Your task to perform on an android device: Set an alarm for lunch at 1:30 pm for weekdays
Image 0: 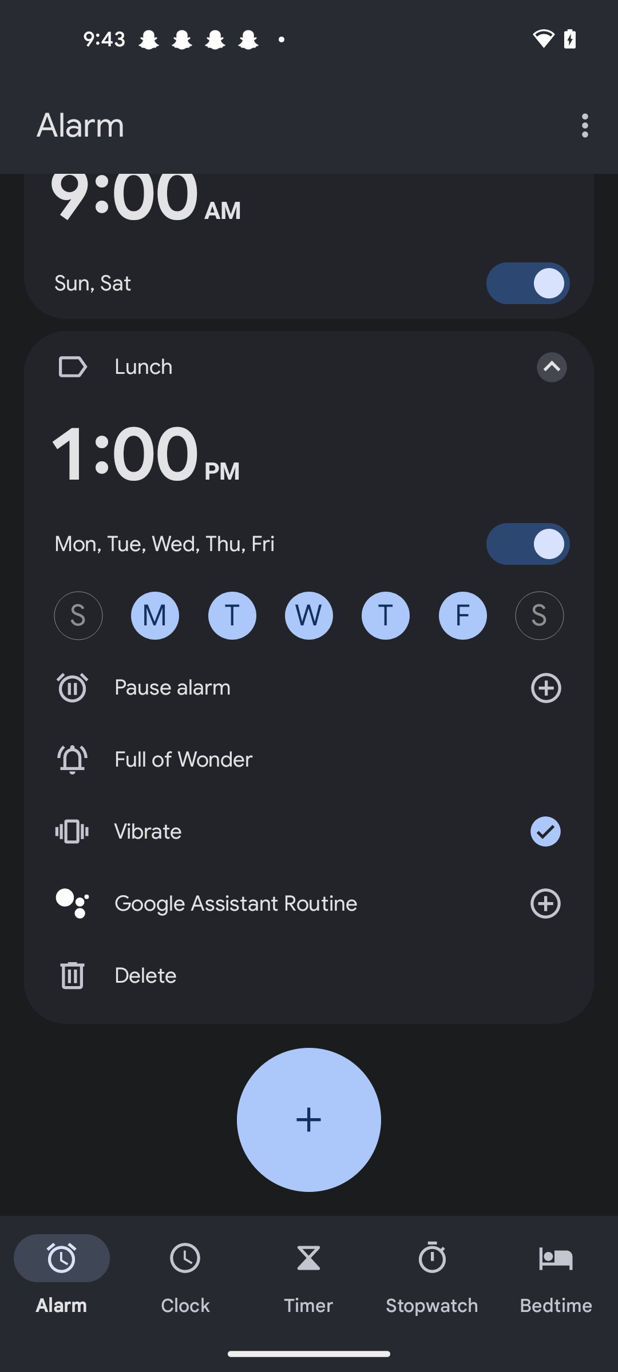
Click on the Add button of the screen 
Step 0: click (309, 1119)
Image 1: 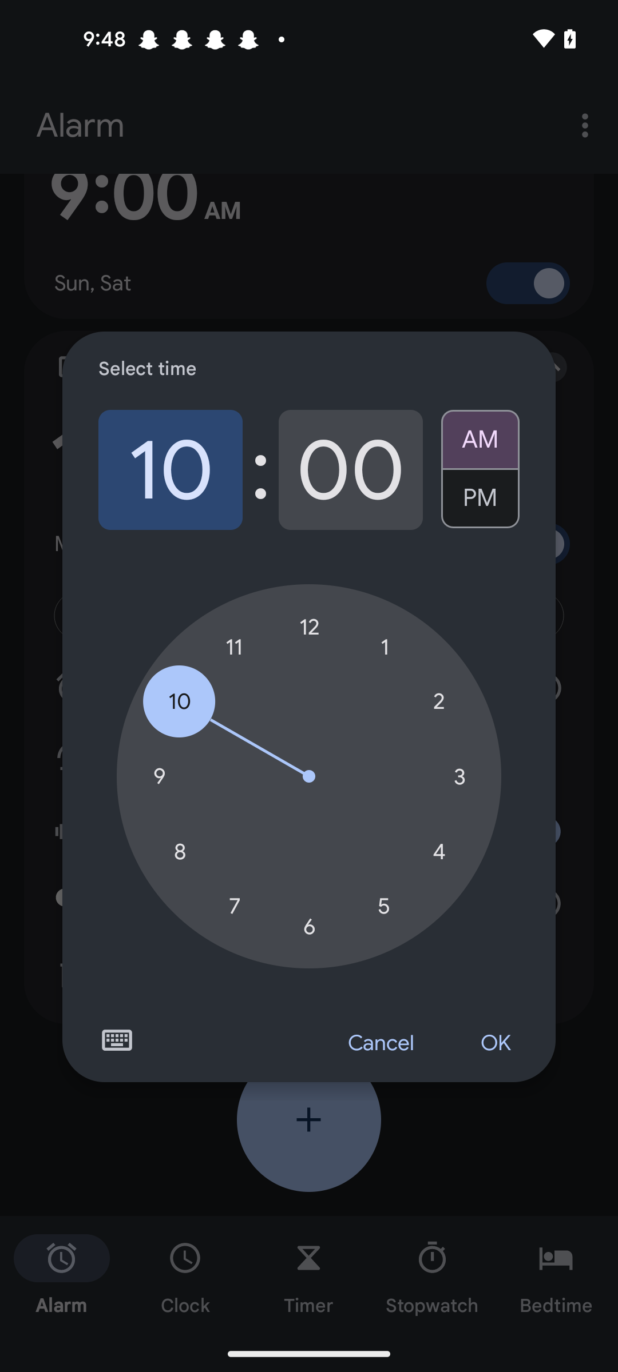
Set hours to 1
Step 1: click (385, 647)
Image 2: 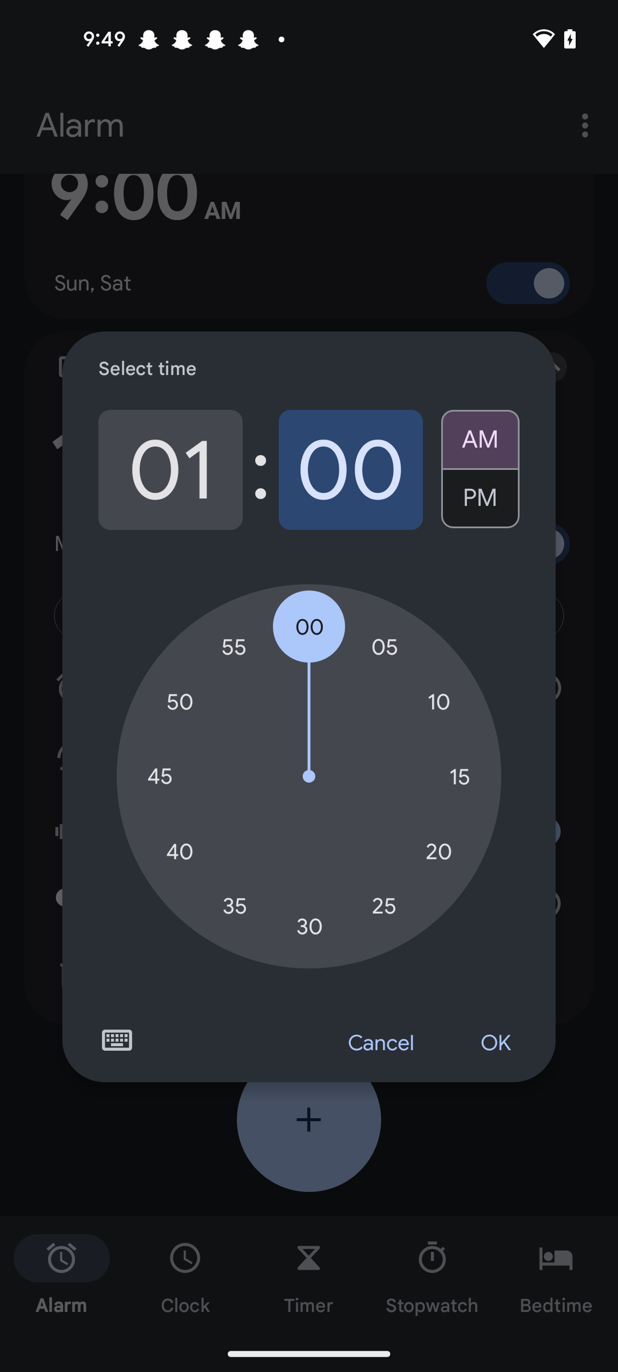
Set minutes to 30 
Step 2: click (309, 926)
Image 3: 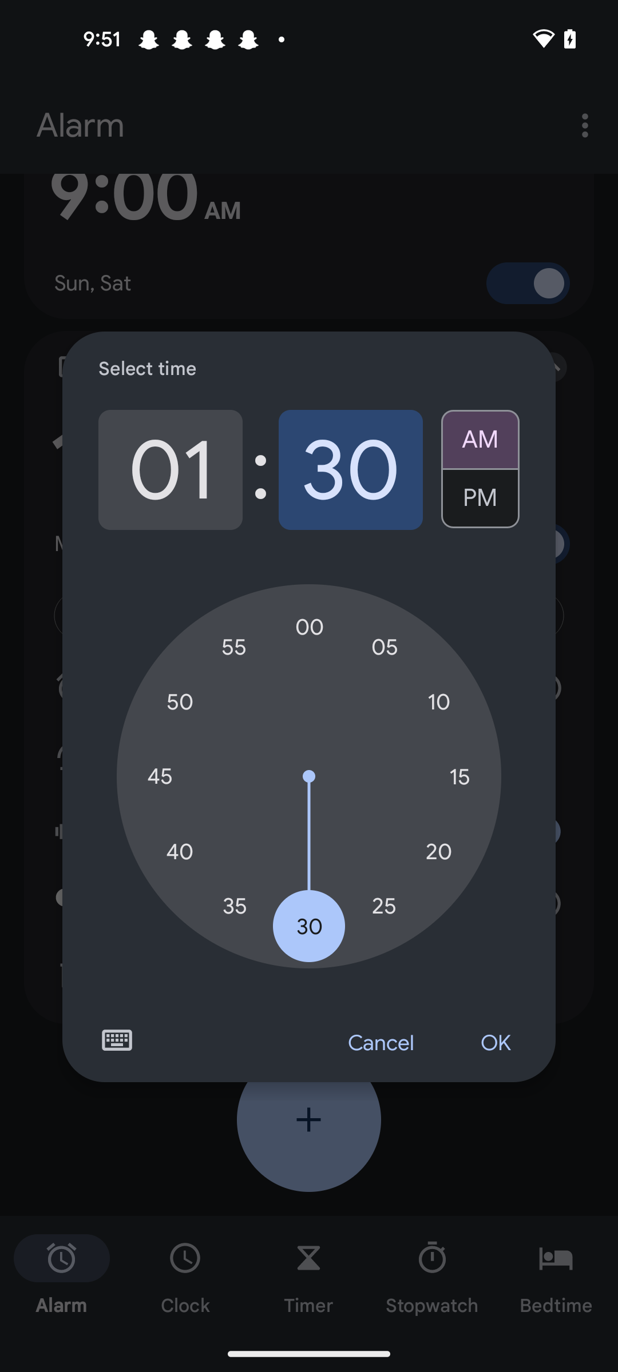
Select the pm option 
Step 3: click (480, 504)
Image 4: 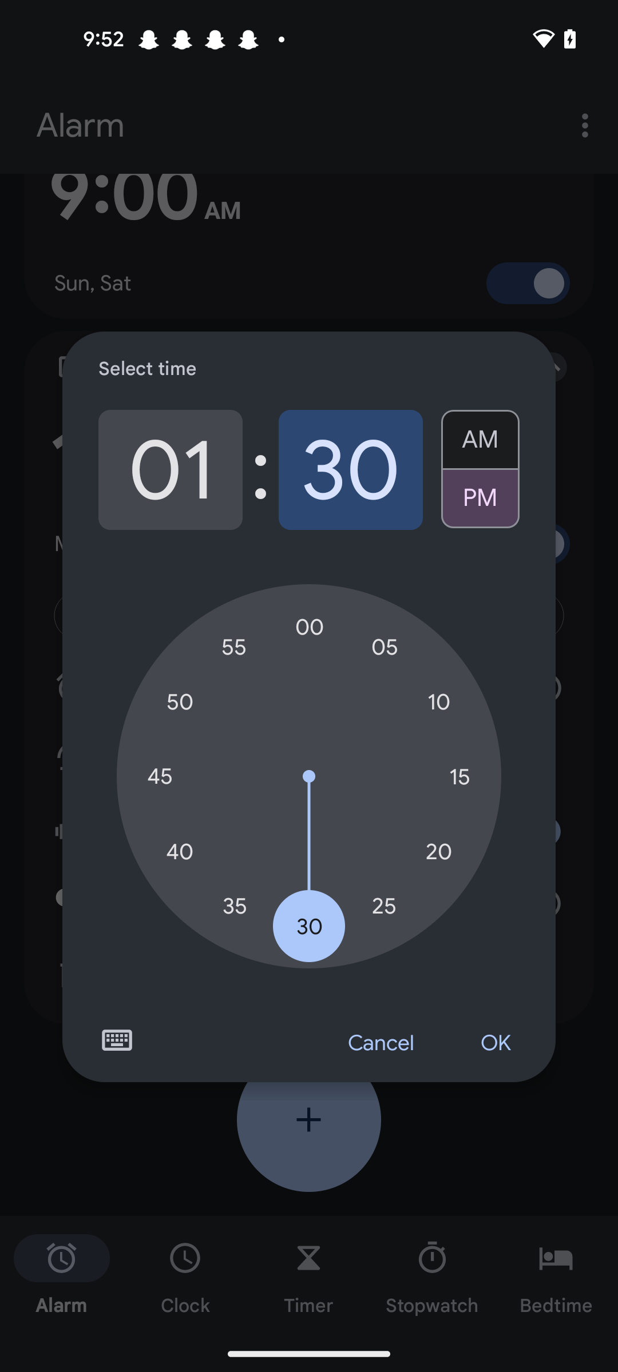
Click on the ok button of the screen 
Step 4: click (495, 1043)
Image 5: 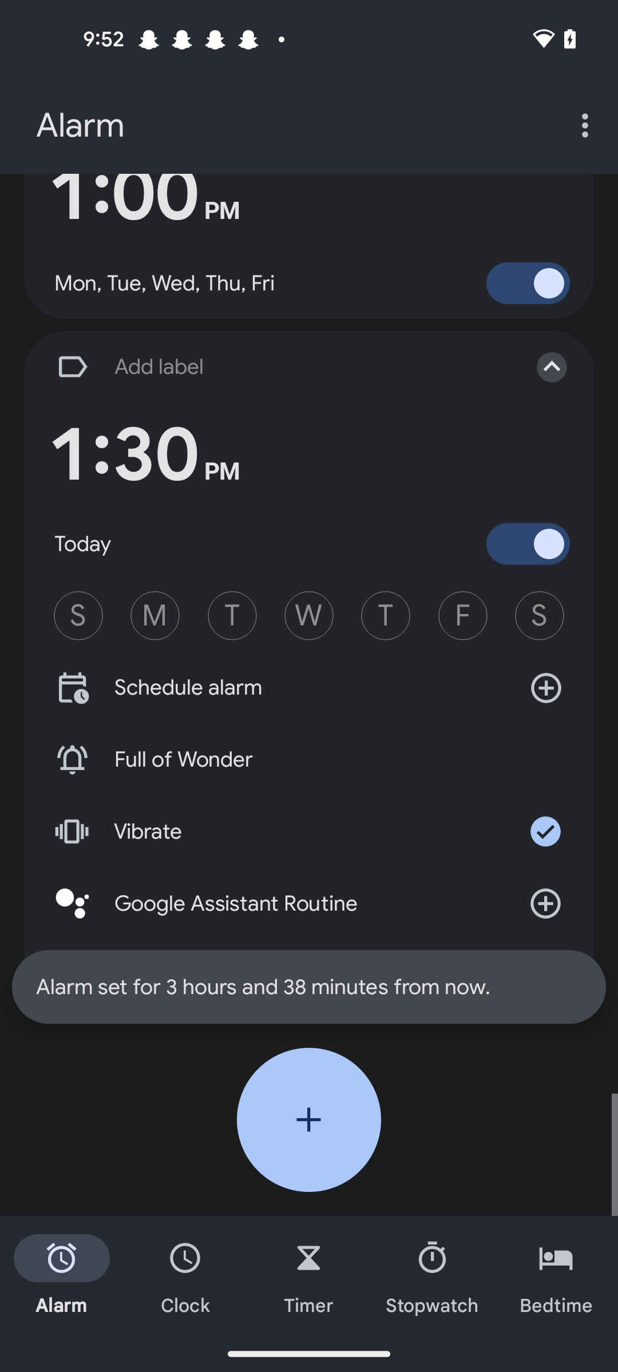
Select the weekdays Monday to Friday 
Step 5: click (155, 616)
Image 6: 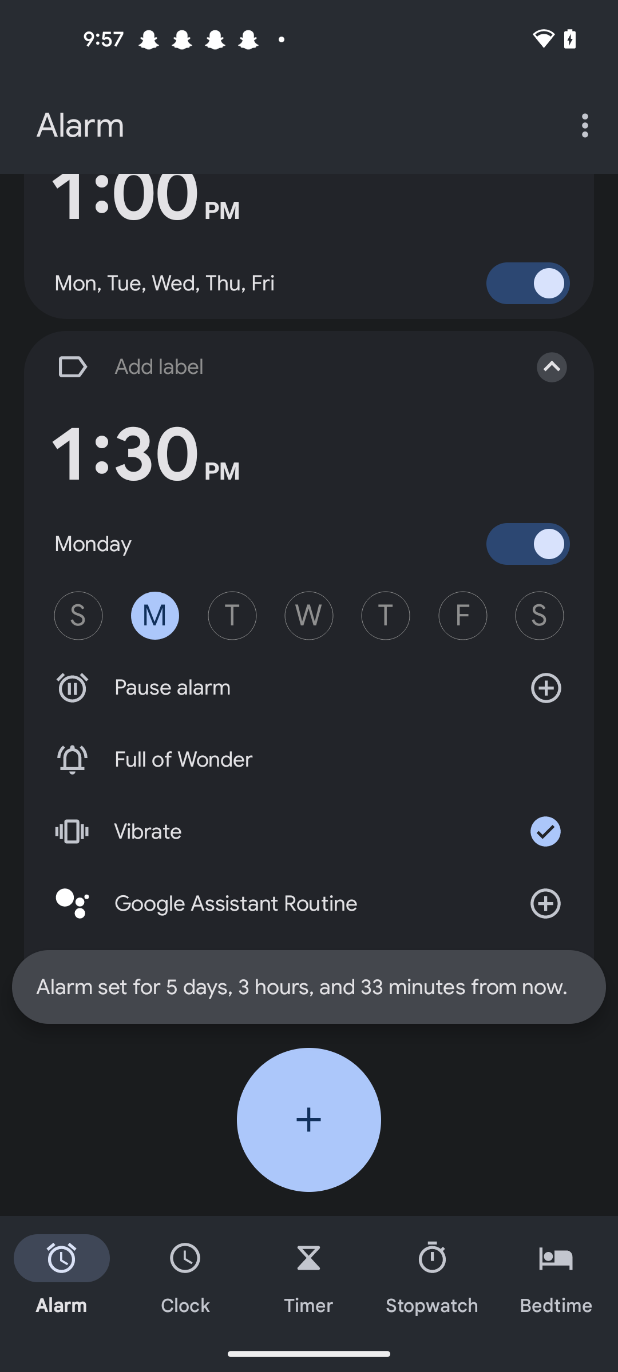
Select the weekdays Monday to Friday 
Step 6: click (232, 616)
Image 7: 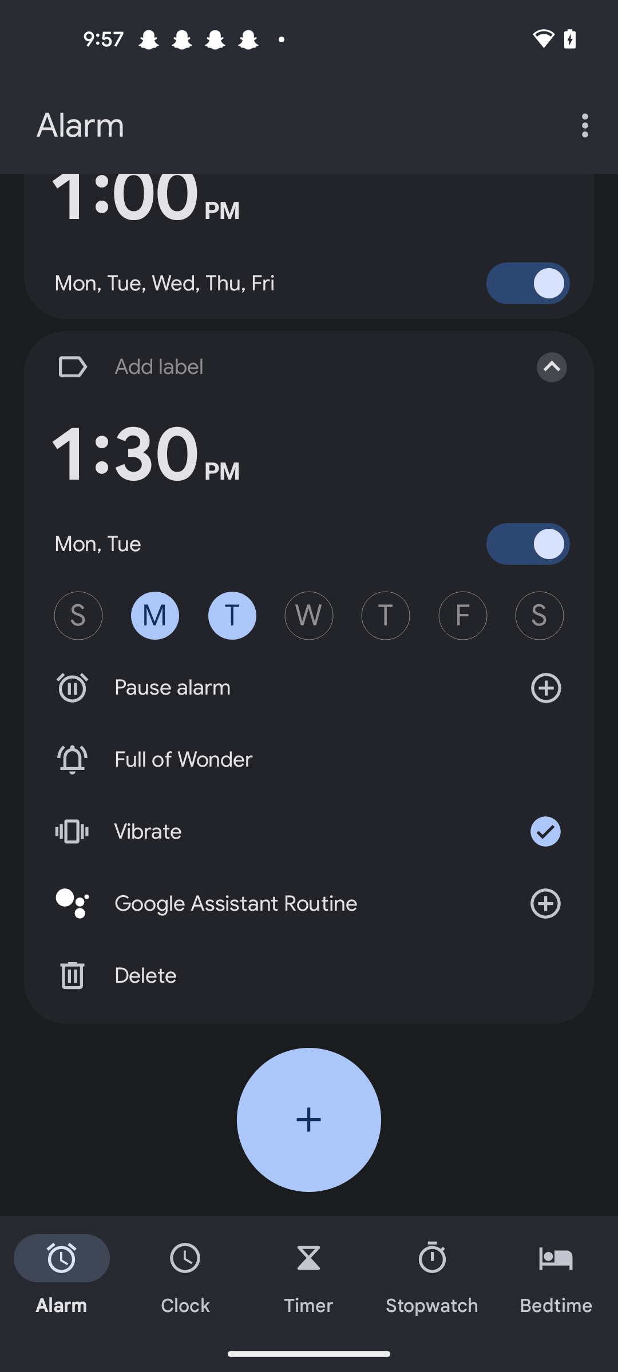
Select the weekdays Monday to Friday 
Step 7: click (309, 616)
Image 8: 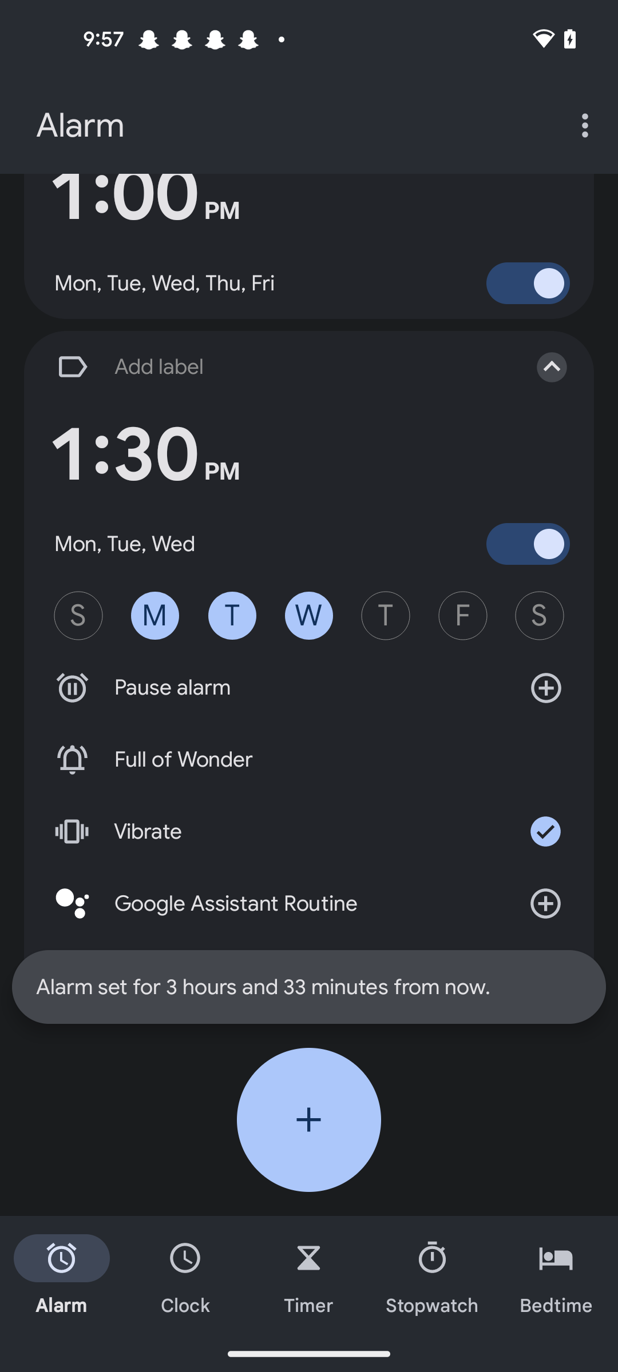
Select the weekdays Monday to Friday 
Step 8: click (385, 616)
Image 9: 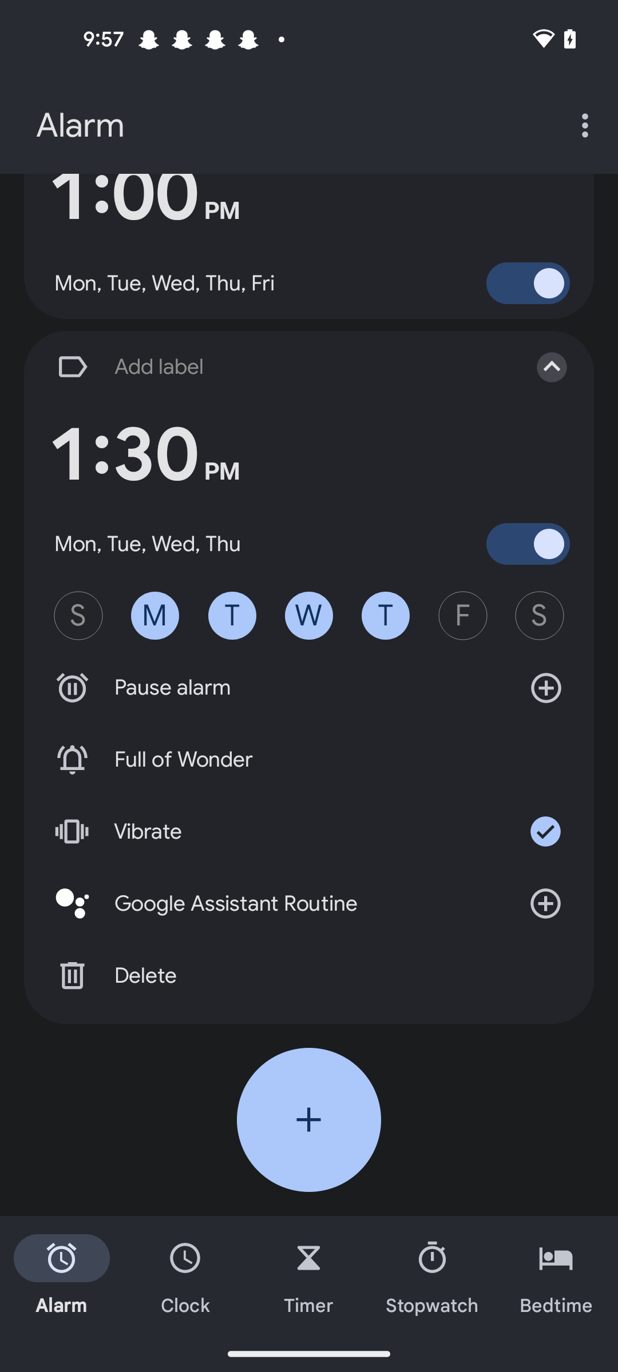
Select the weekdays Monday to Friday 
Step 9: click (462, 616)
Image 10: 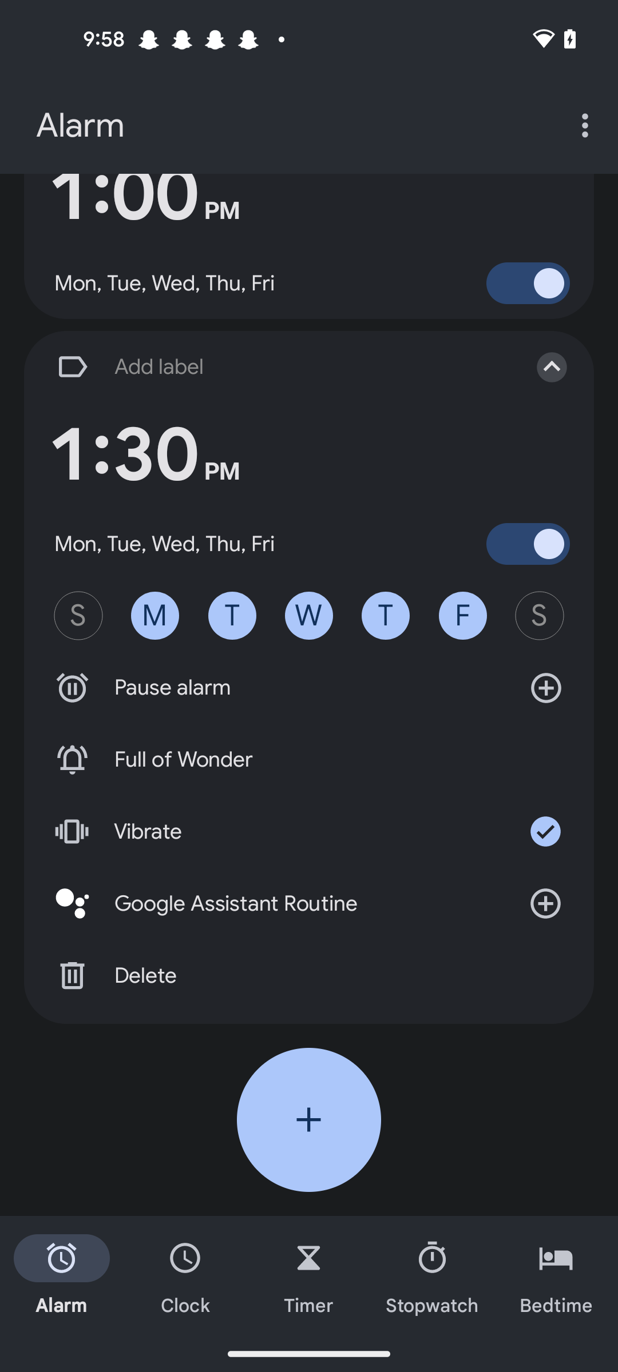
Click on the Add label option of the screen 
Step 10: click (279, 366)
Image 11: 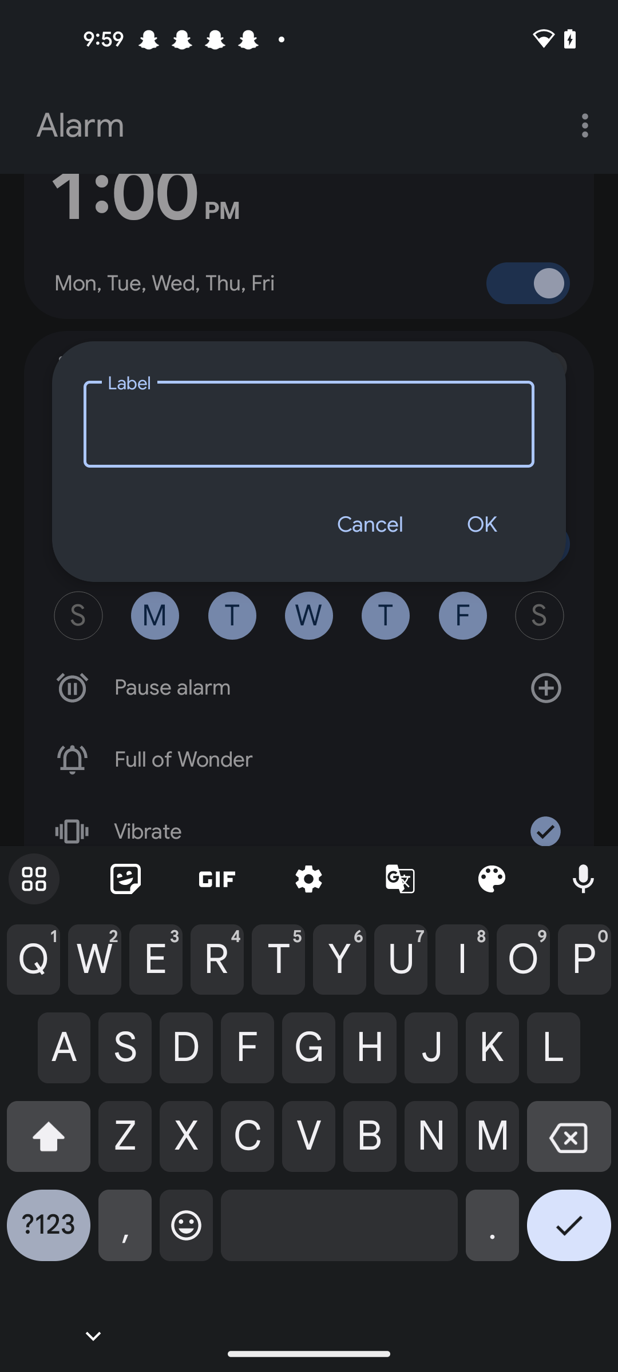
Enter an alarm name as Lunch 
Step 11: type " Lunch"
Image 12: 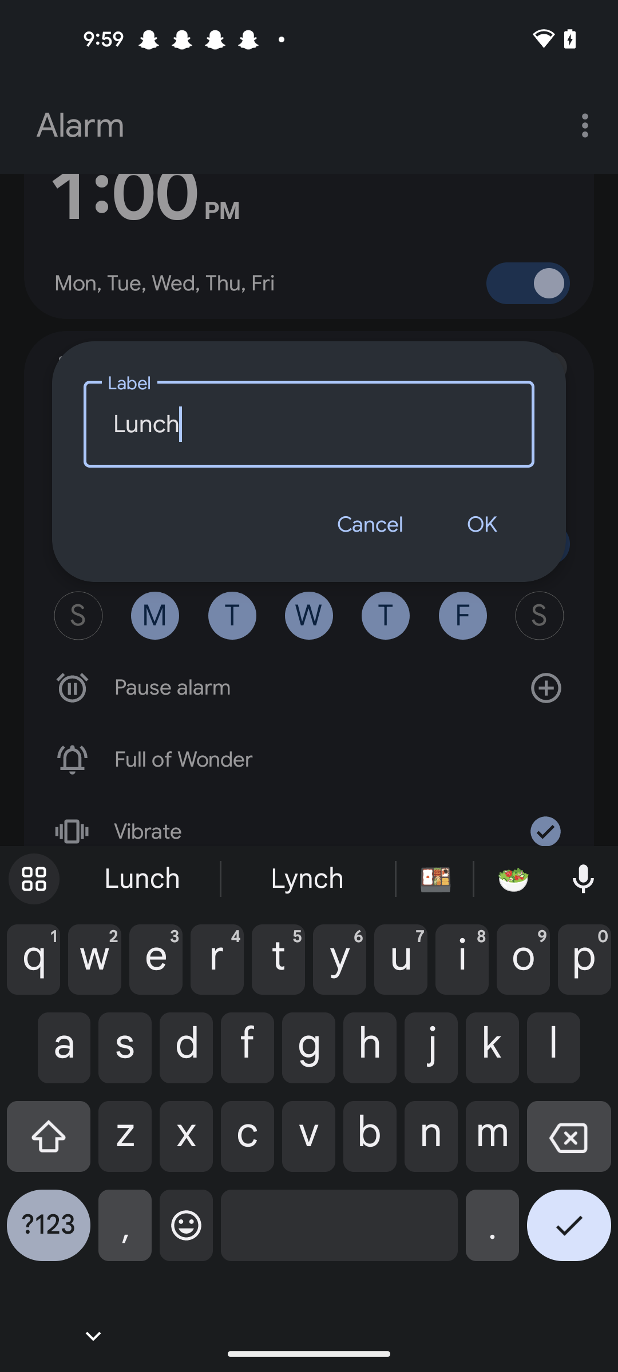
Click on the Ok button of the screen 
Step 12: click (481, 524)